Your task to perform on an android device: Open the Hamleys app and Browse for Barbie Sweet Celebrations in the Activity Kits & Toys category in the Toys & Games Section.
Image 0: 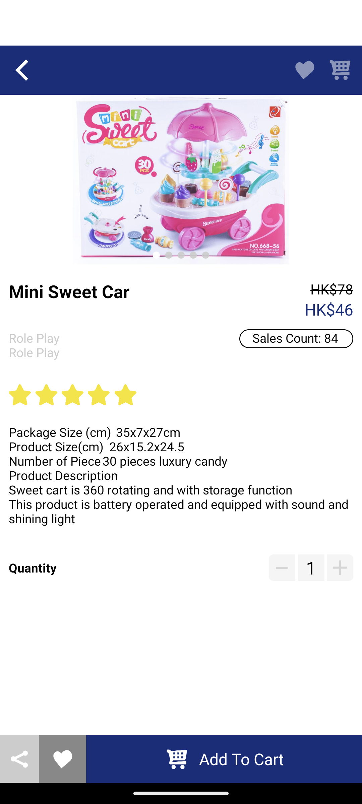
Open the Hamleys app
Step 0: open app "Hamleys"
Image 1: 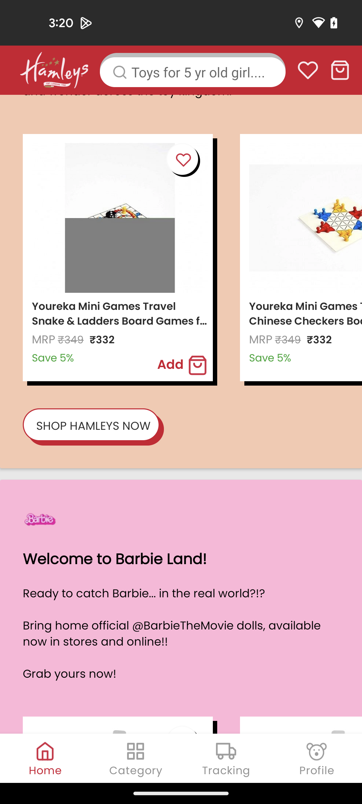
Click on the Category section at the  bottom of the screen
Step 1: click (136, 758)
Image 2: 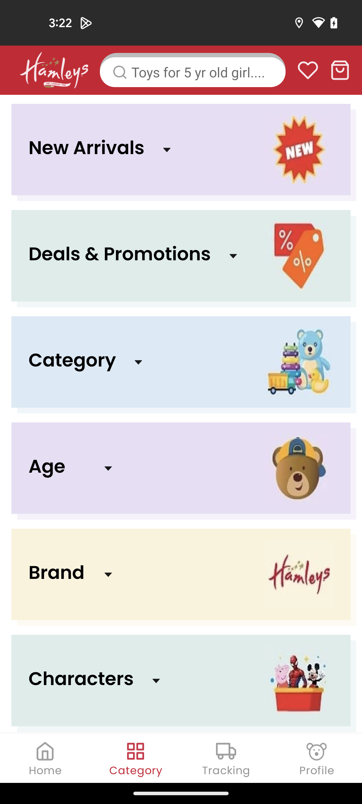
Click on Category
Step 2: click (138, 361)
Image 3: 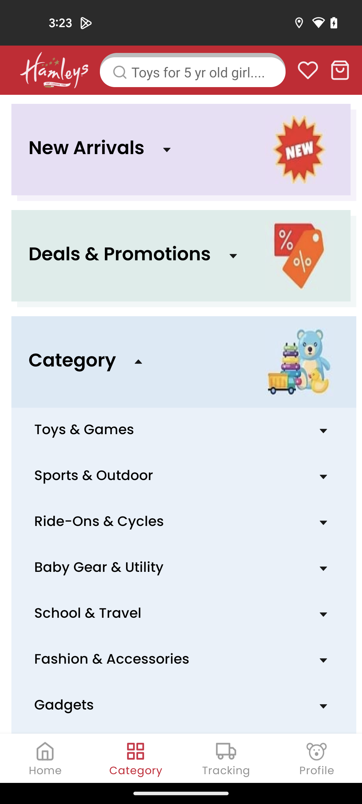
Click on Toys & Games
Step 3: click (184, 430)
Image 4: 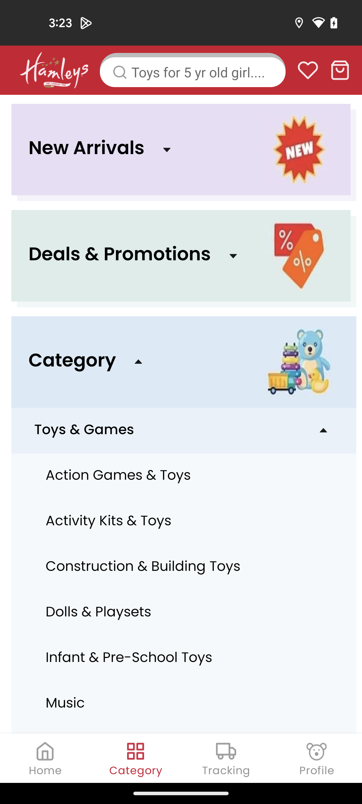
Click on Activity Kits & Toys
Step 4: click (184, 522)
Image 5: 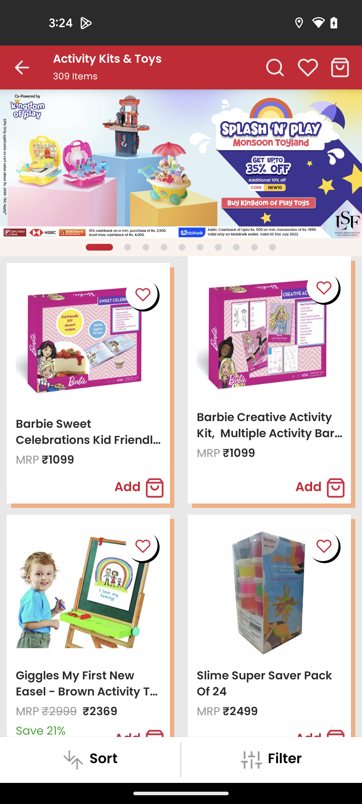
Open the Barbie Sweet Celebrations
Step 5: click (90, 385)